Your task to perform on an android device: I want to listen to the recording file and play the Audio file recorded in the Easy Voice Recorder app .
Image 0: 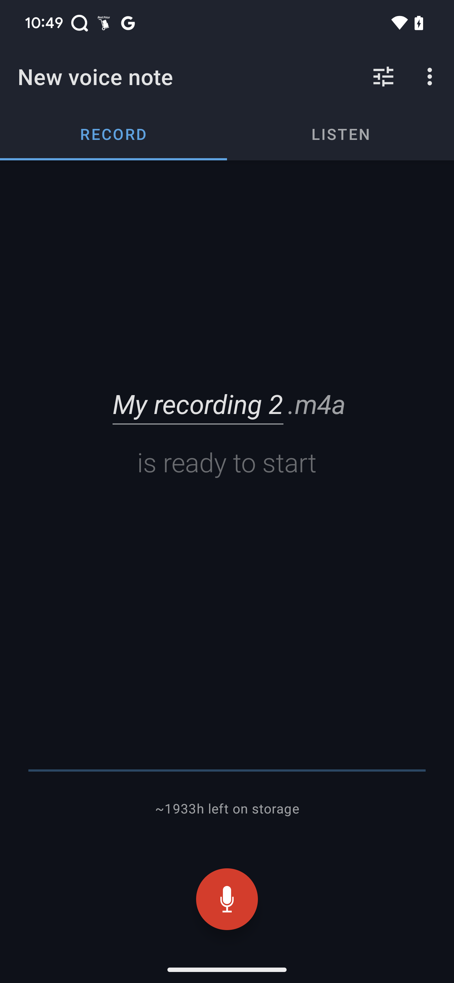
Click on the Listen option to view the recorded file
Step 0: click (340, 134)
Image 1: 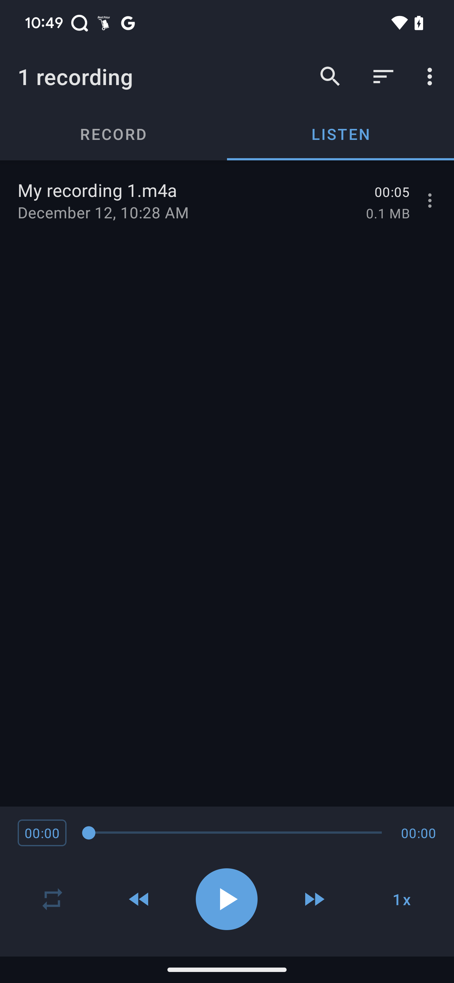
click on the recorded file to listen
Step 1: click (191, 190)